Your task to perform on an android device: I'd like to add this item to my cart.
Image 0: 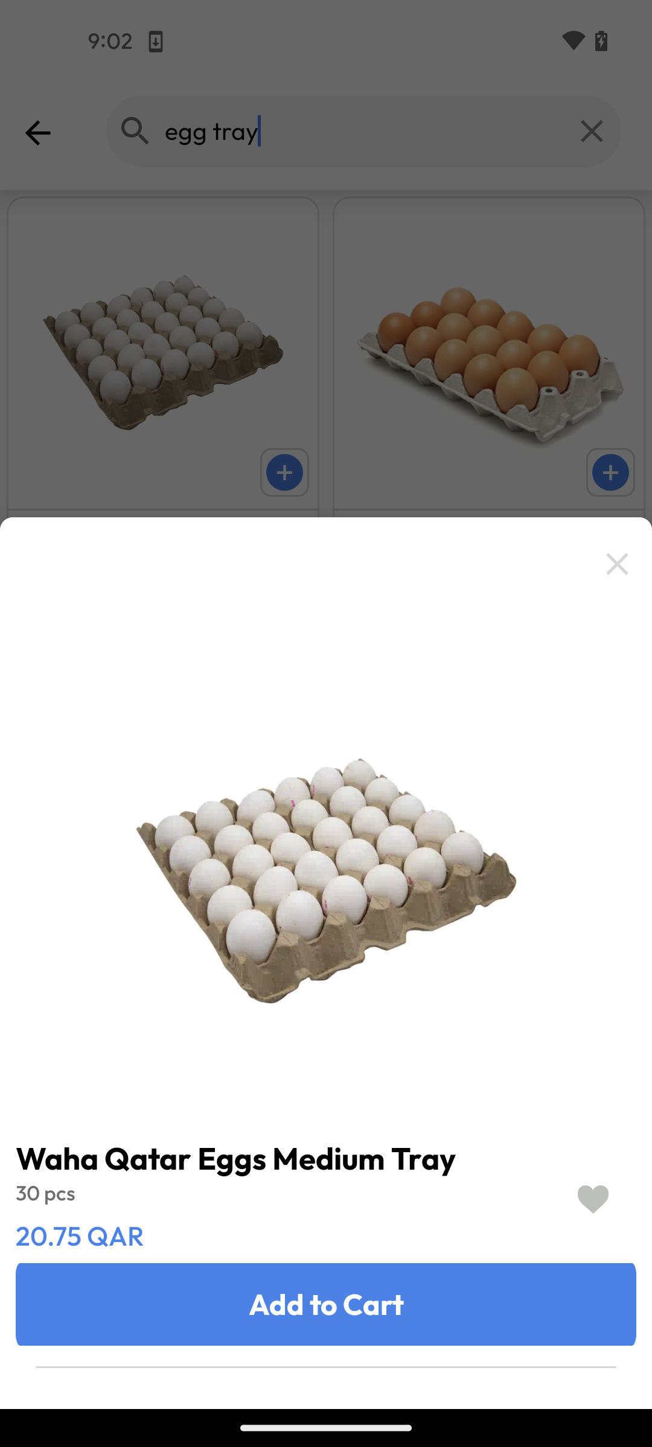
click on the Add to Cart button
Step 0: click (325, 1304)